Your task to perform on an android device: I want to search for new shoes so that I can buy them.
Image 0: 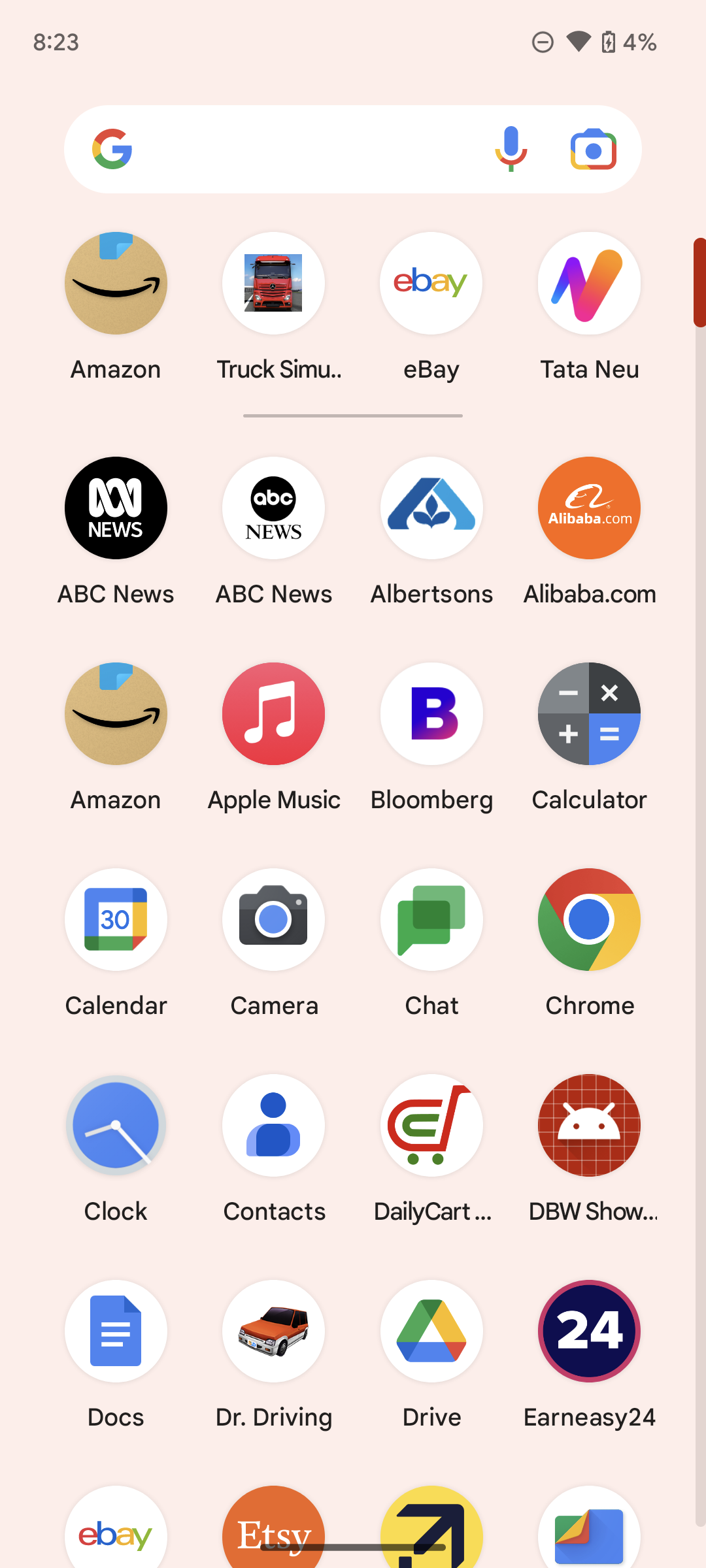
Open Amazon app.
Step 0: open app "Amazon"
Image 1: 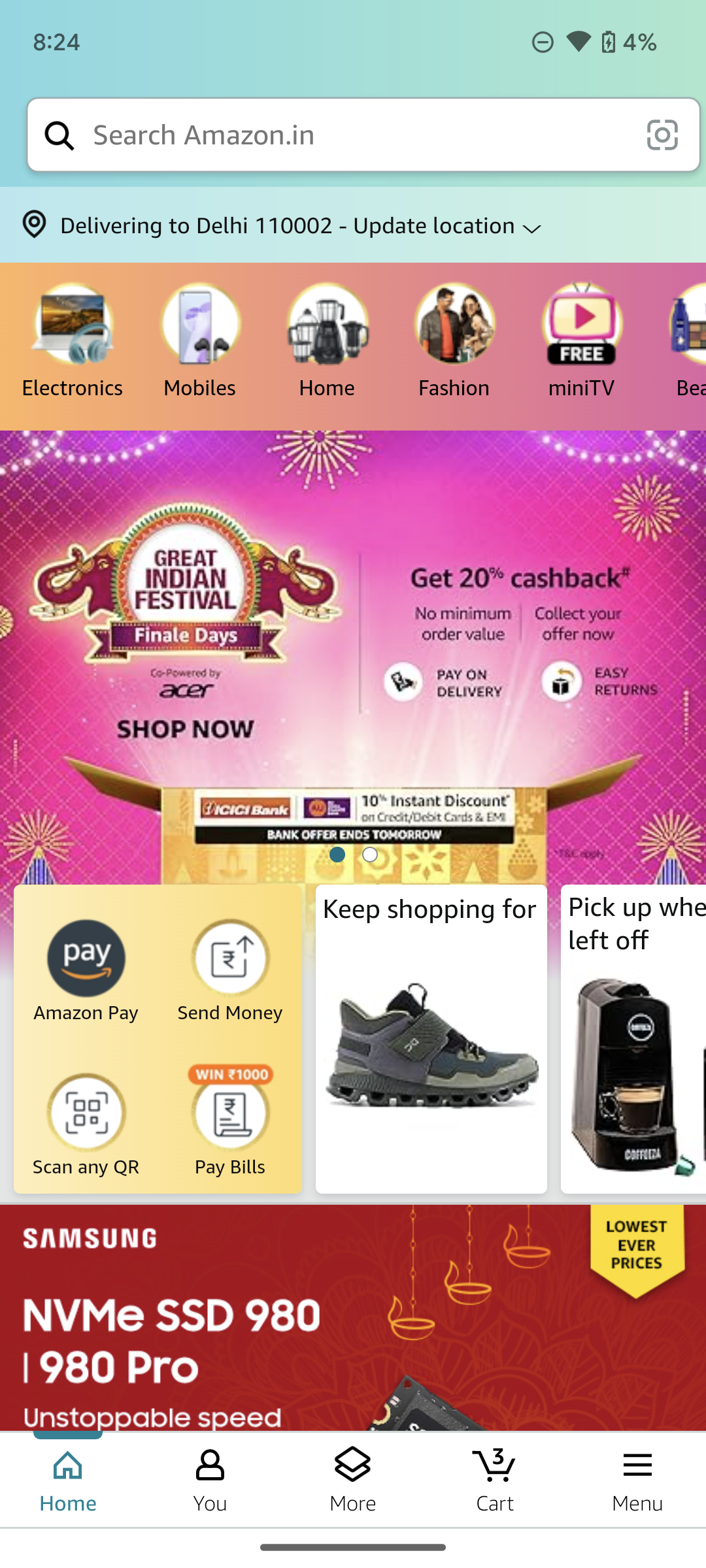
Click on the search bar on the top of the screen.
Step 1: click (358, 135)
Image 2: 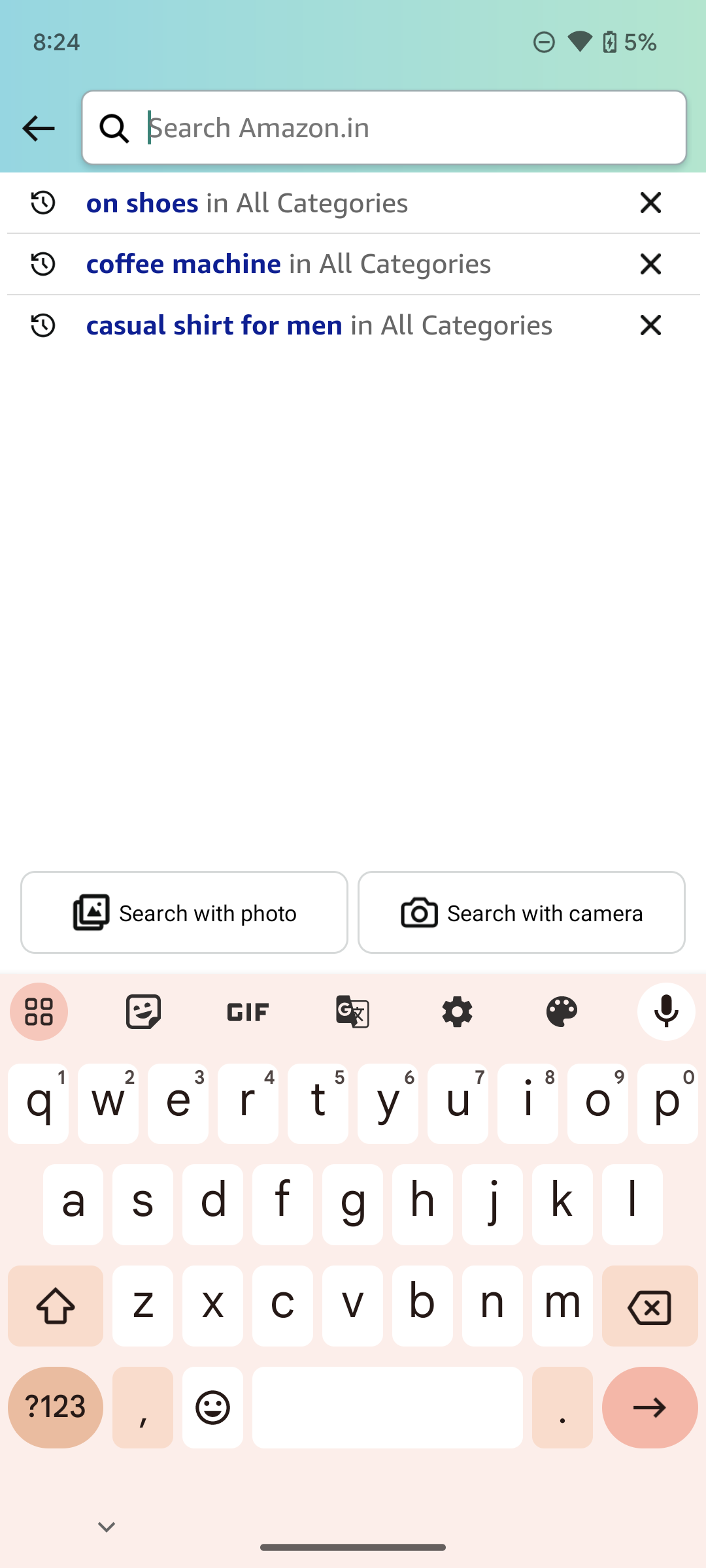
Type On shoes on the search bar.
Step 2: type "On Shoes"